Your task to perform on an android device: In the Shopsy app, search for the door mount in the Home Improvement category.
Image 0: 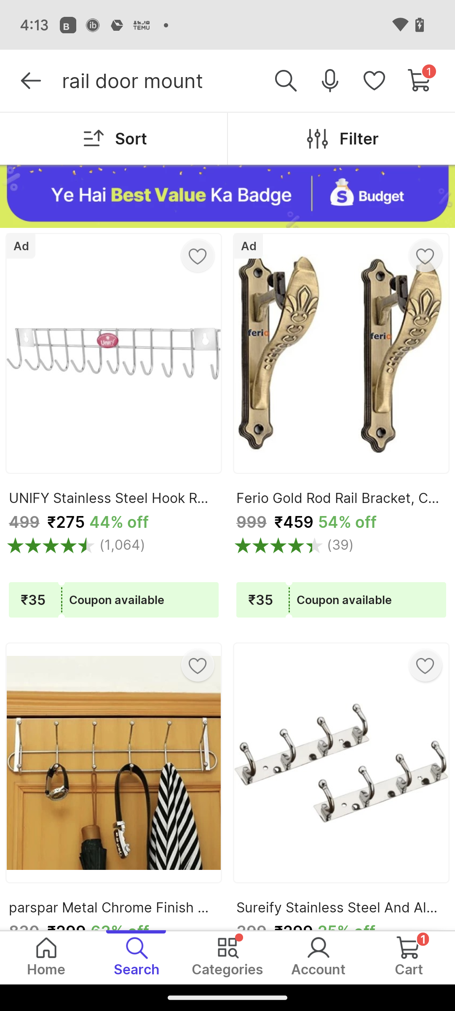
Click on Filter at the top right of the screen.
Step 0: click (335, 141)
Image 1: 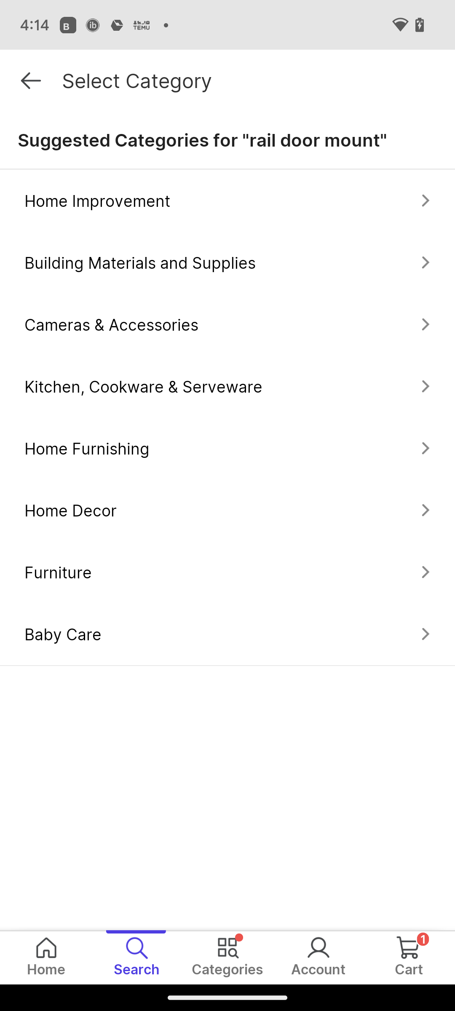
Click on Home Improvement at the top of the screen.
Step 1: click (97, 201)
Image 2: 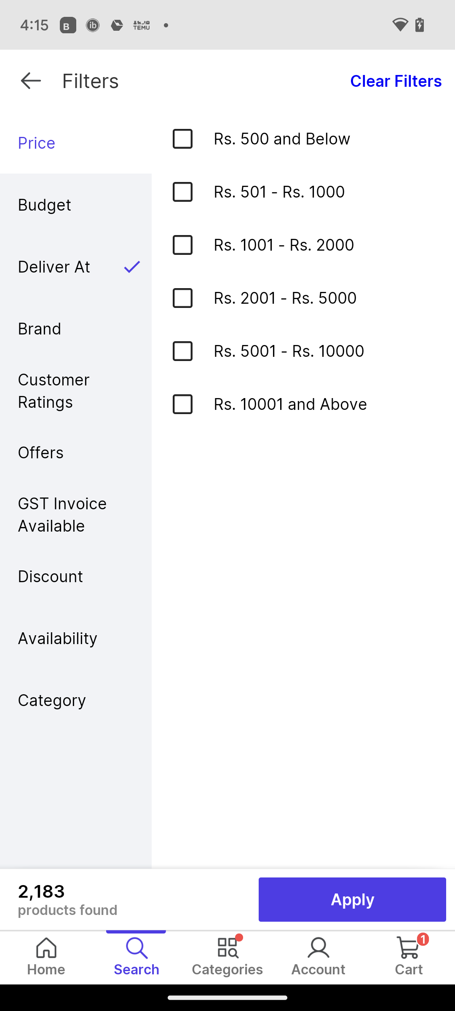
Click on Apply at the bottom right of the screen.
Step 2: click (339, 909)